Your task to perform on an android device: I'd want to see the shoe with the rubber sole because it's more comfortable for me.
Image 0: 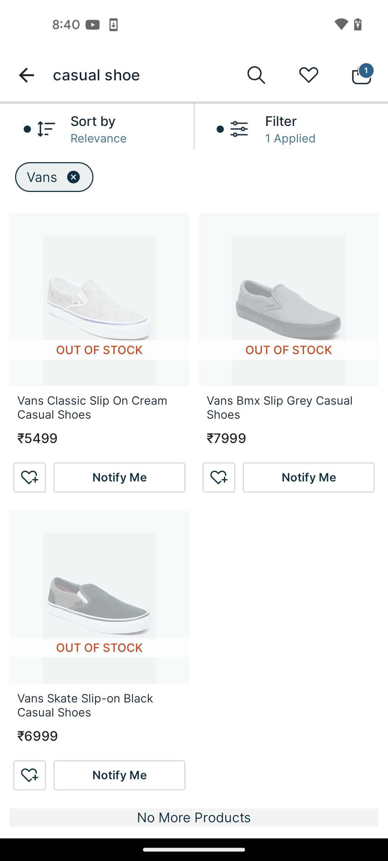
click on the Filter option
Step 0: click (322, 138)
Image 1: 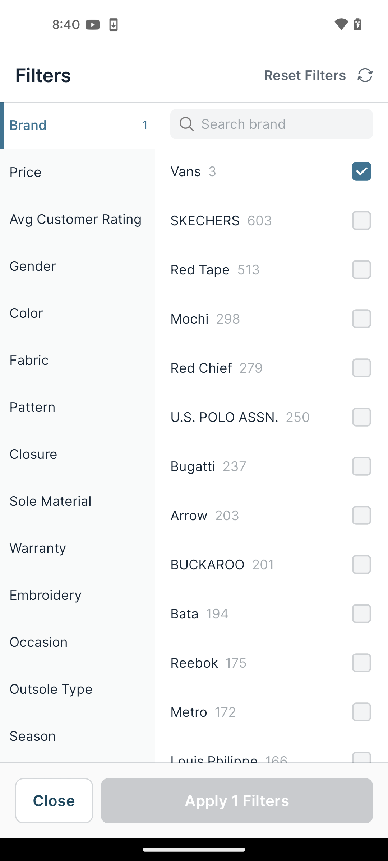
click on the Sole material section
Step 1: click (50, 501)
Image 2: 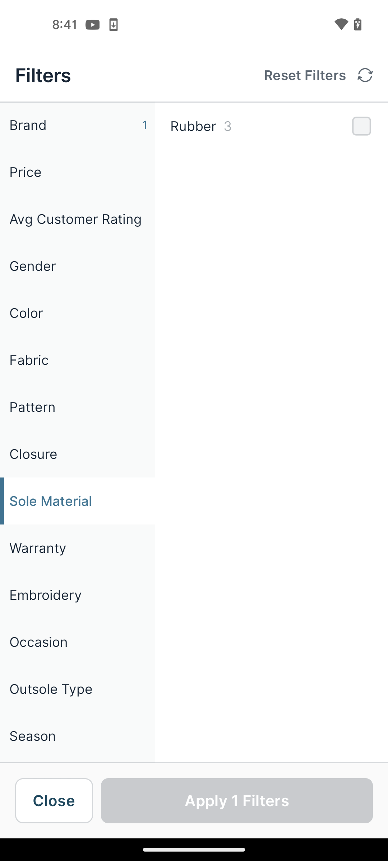
select the Rubber option
Step 2: click (361, 126)
Image 3: 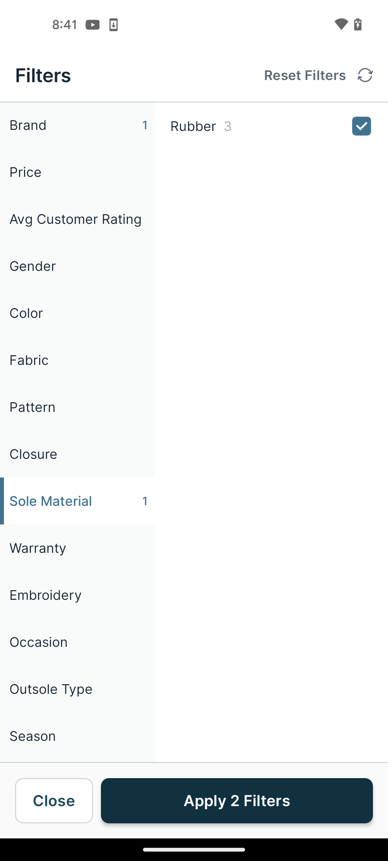
click on the Apply Filters option
Step 3: click (237, 801)